Your task to perform on an android device: I would like to check the hotel Sonder Royal Garden Apartments.
Image 0: 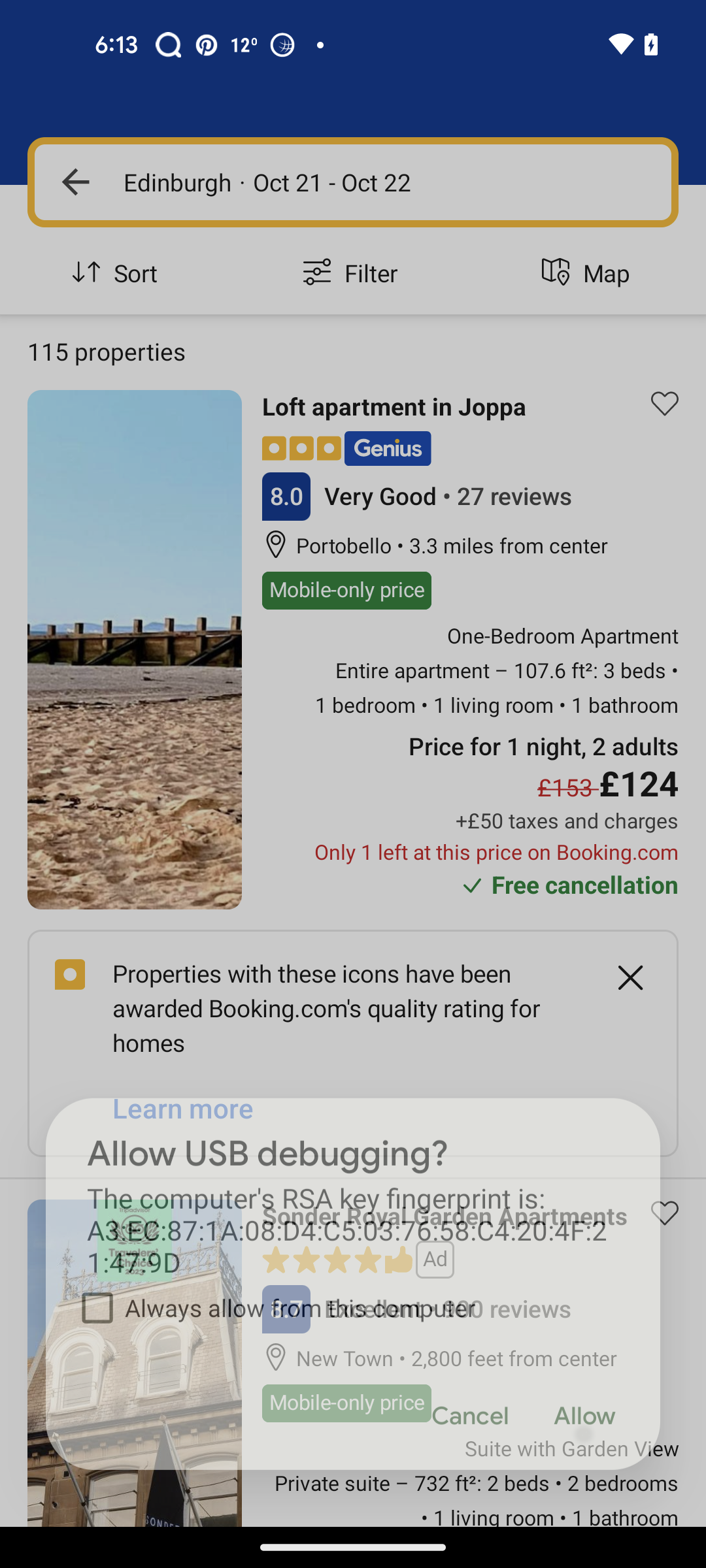
Step 0: wait
Image 1: 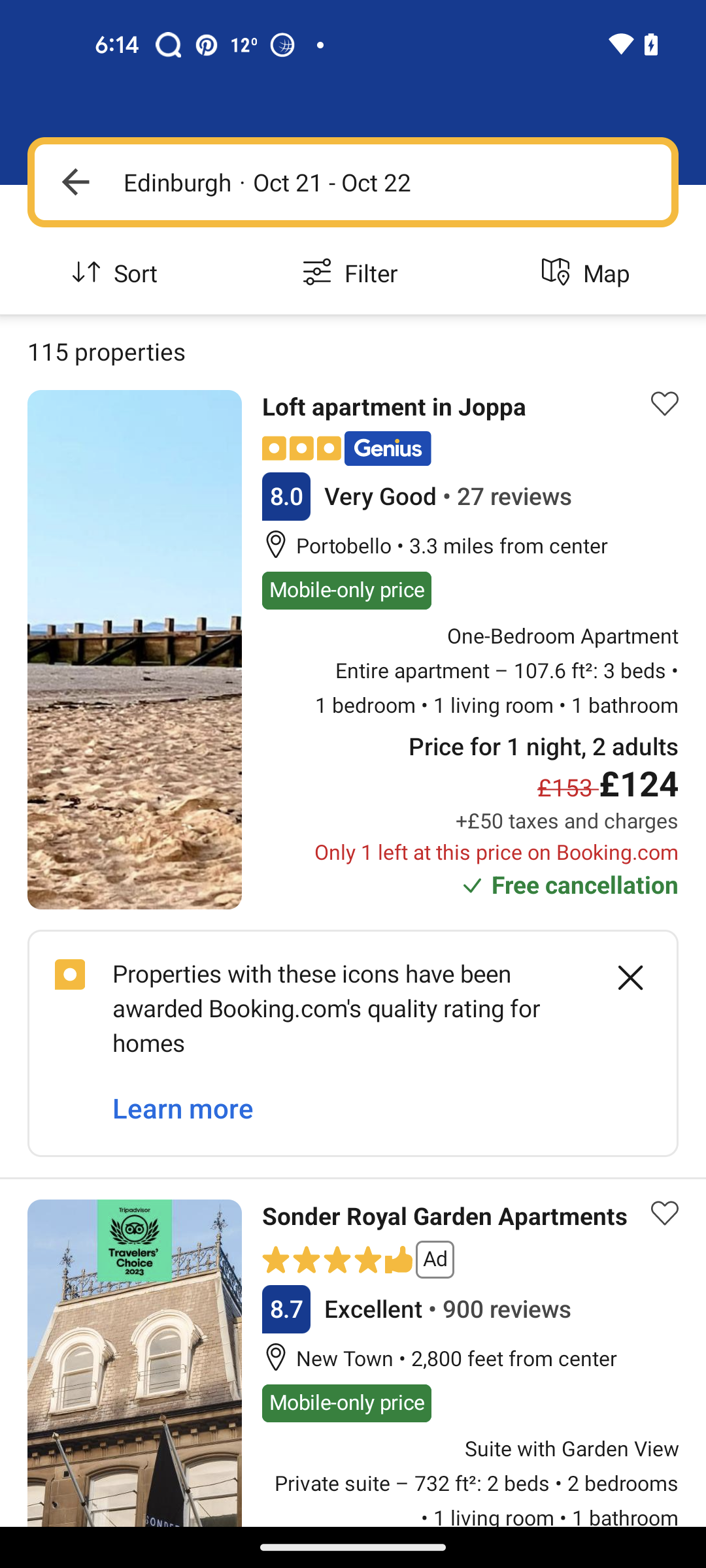
Click on the hotel Sonder Royal Garden Apartments name.
Step 1: click (443, 1217)
Image 2: 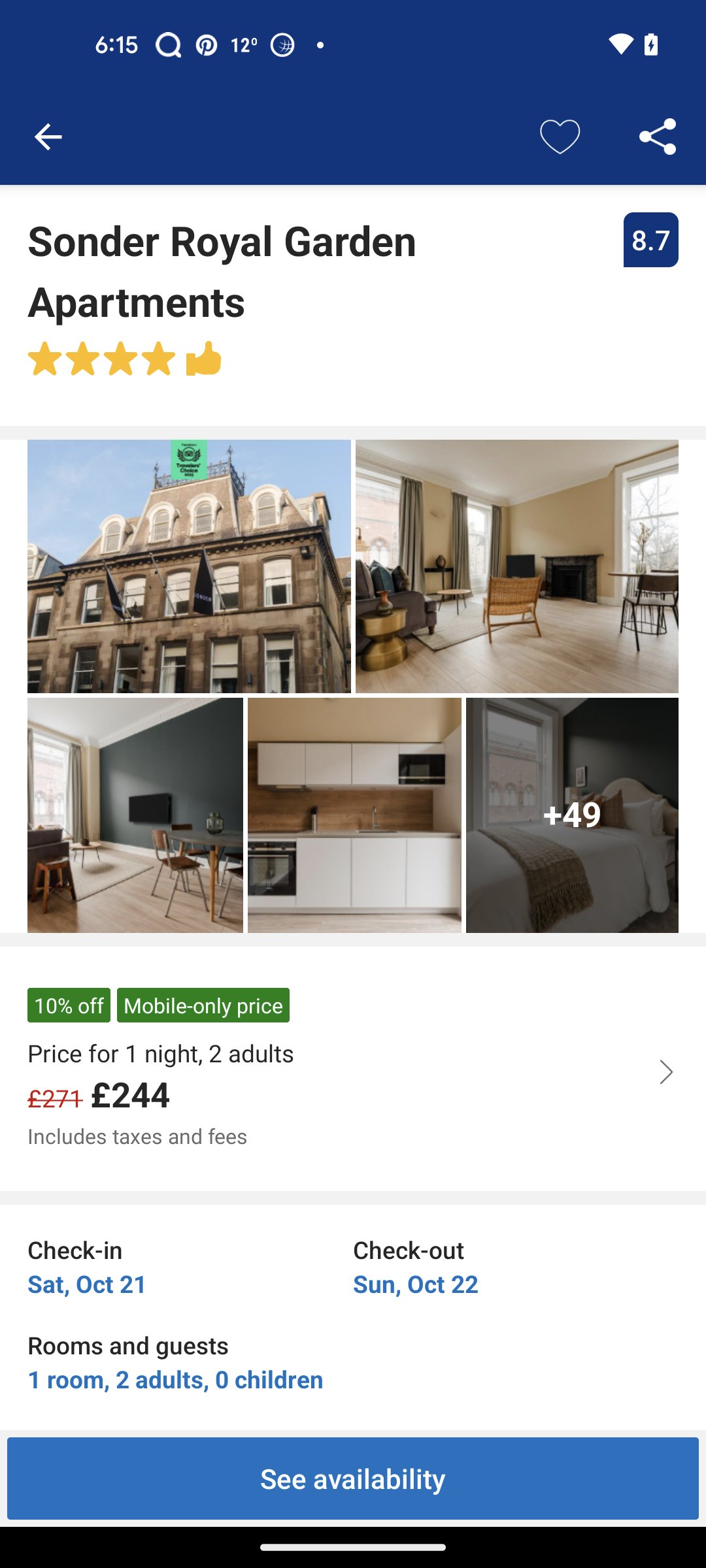
Scroll up to see more details of the hotel.
Step 2: scroll down
Image 3: 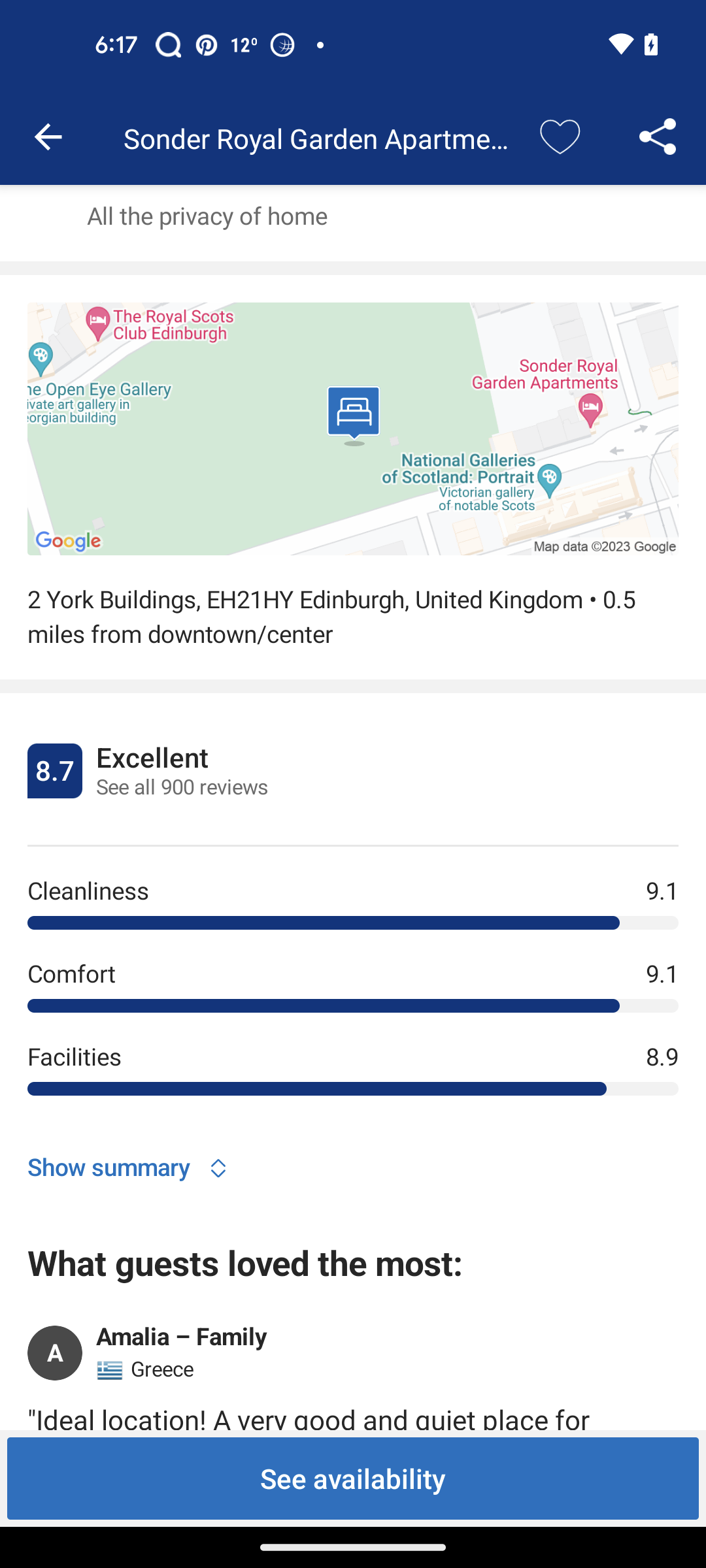
Scroll up to see more details of the hotel.
Step 3: scroll down
Image 4: 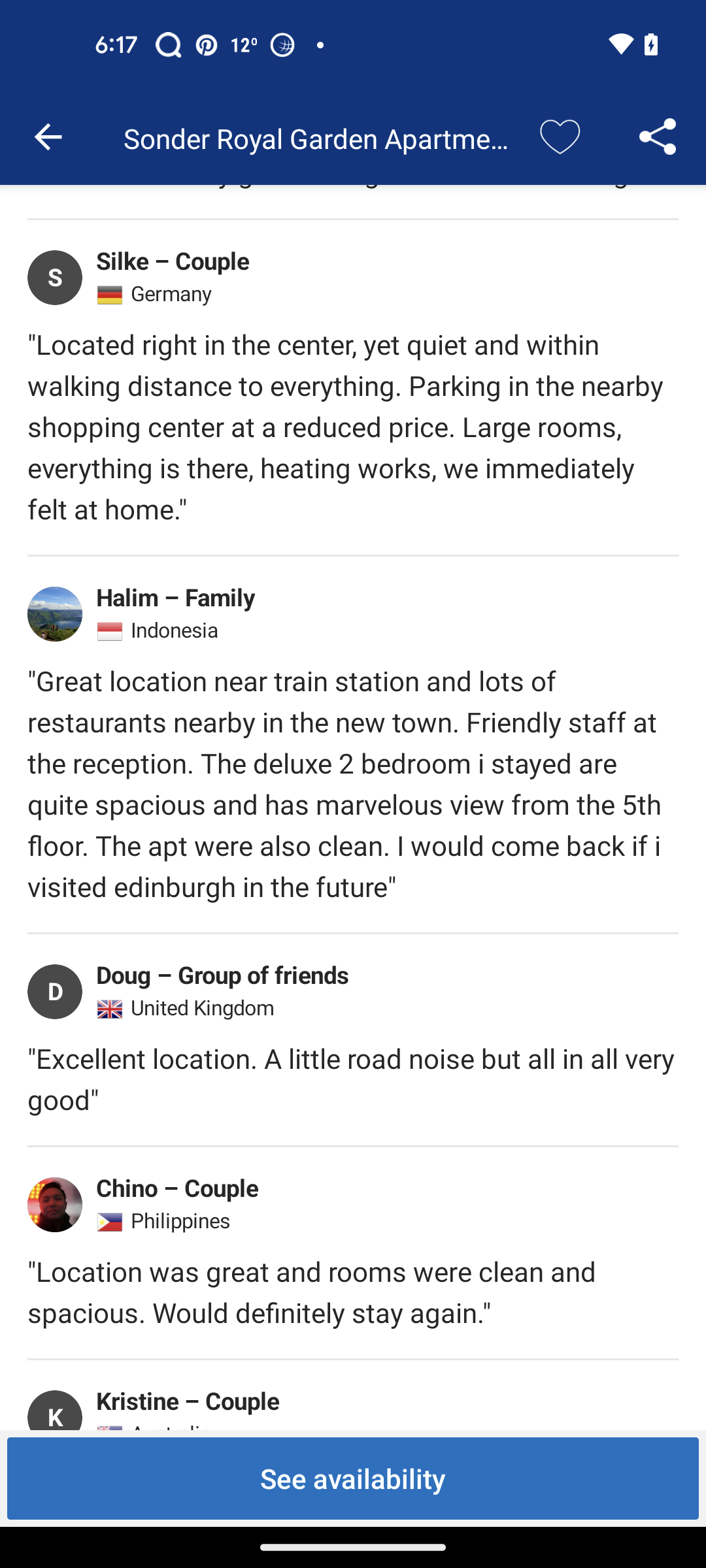
Scroll up to see more details of the hotel.
Step 4: scroll down
Image 5: 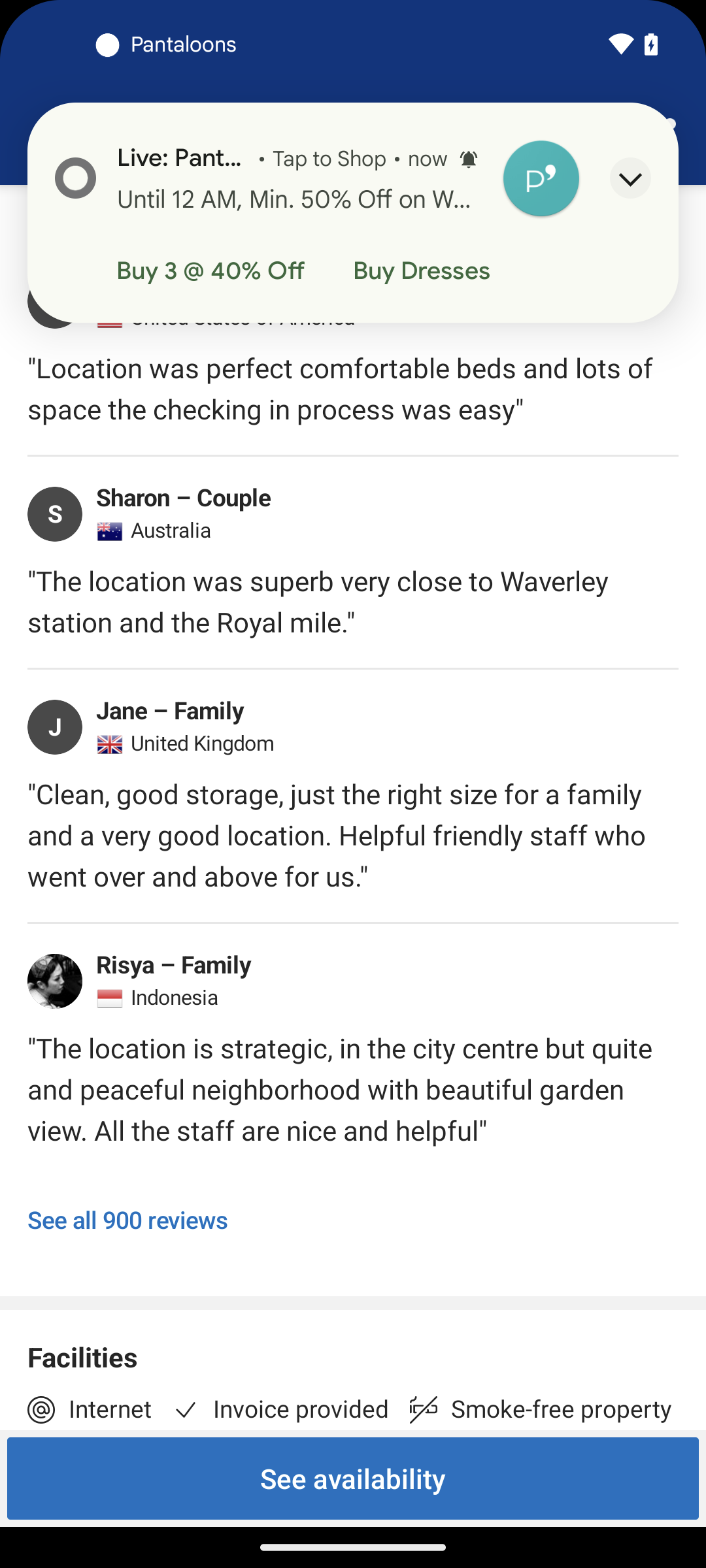
Scroll up to see more details of the hotel.
Step 5: scroll down
Image 6: 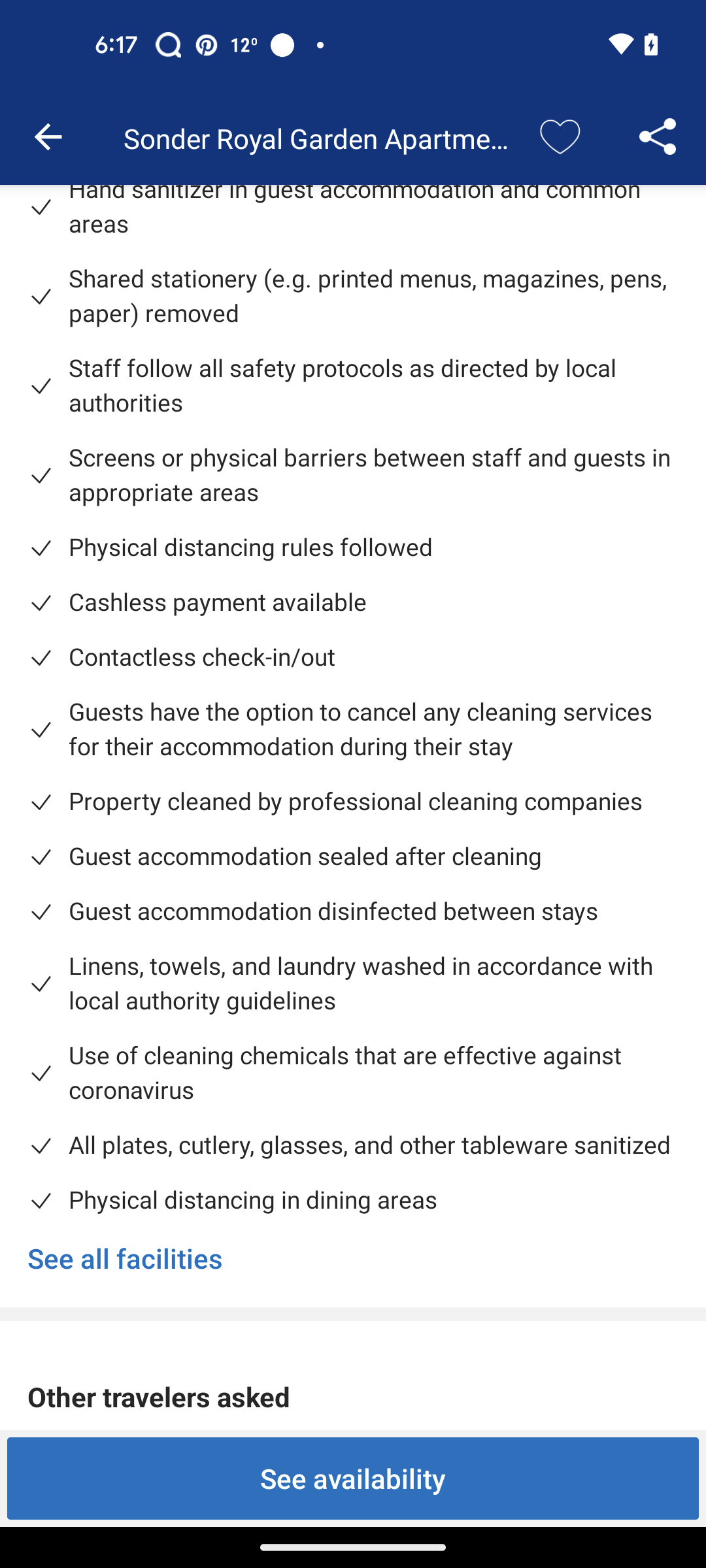
Scroll up to see more details of the hotel.
Step 6: scroll down
Image 7: 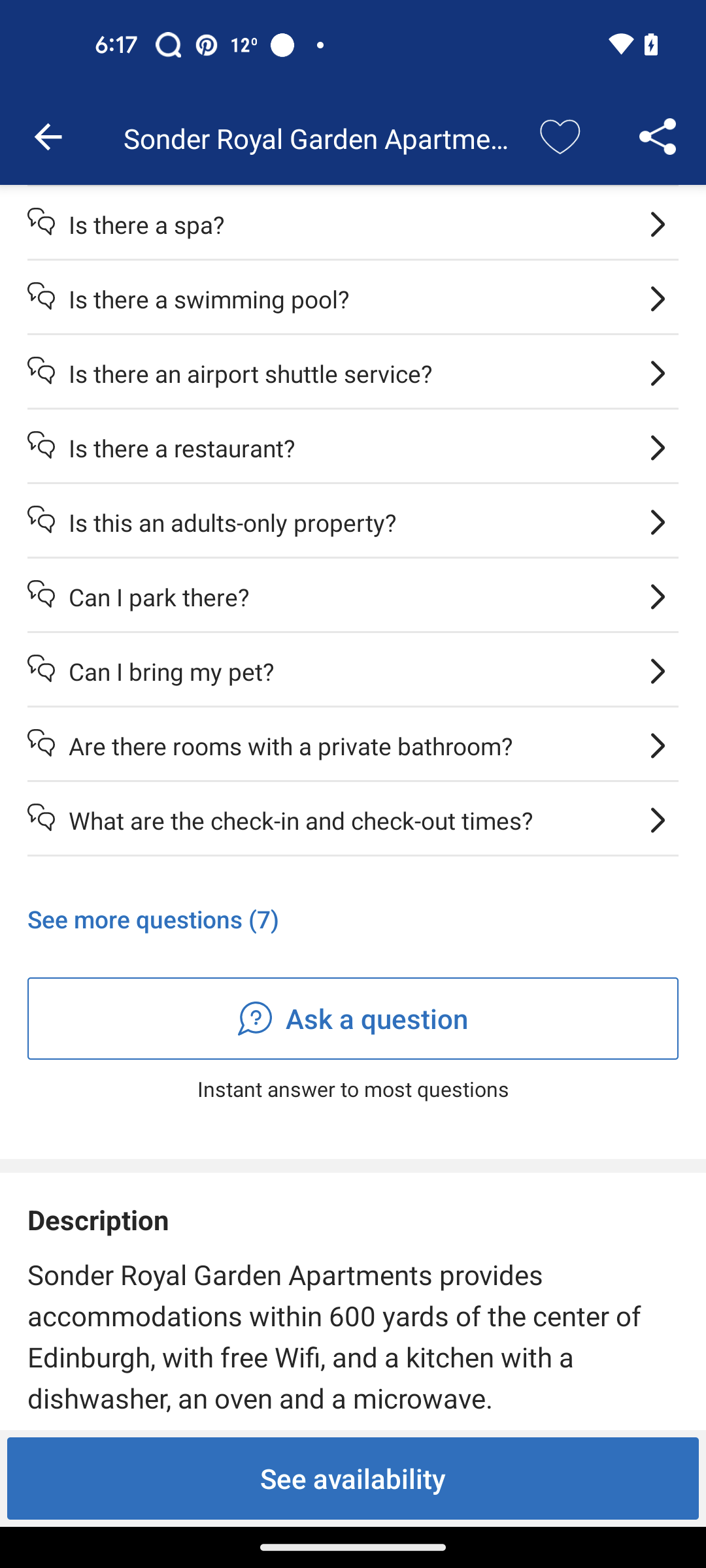
Scroll up to see more details of the hotel.
Step 7: scroll down